Your task to perform on an android device: I want to listen to words in the Hindi language.
Image 1: 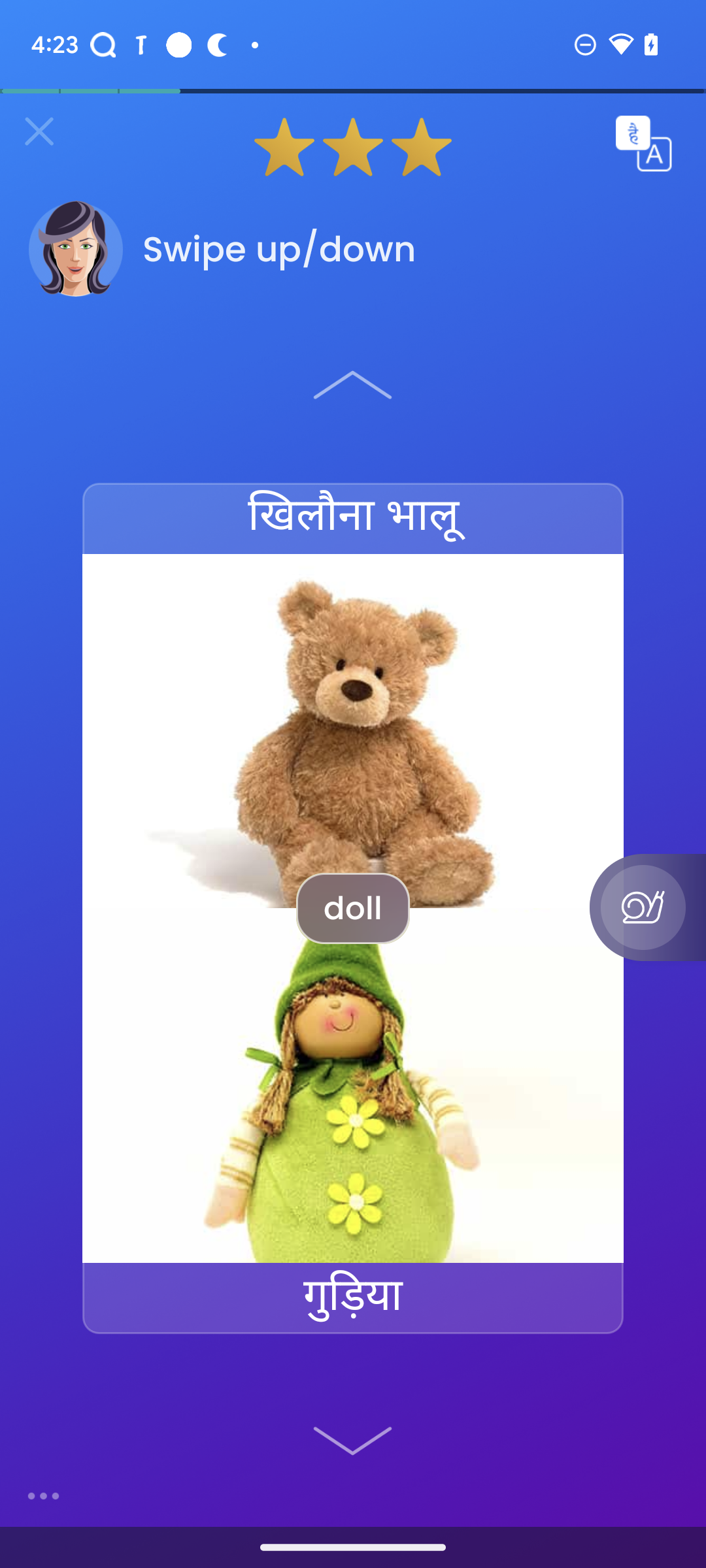
Swipe up.
Step 1: scroll down
Image 2: 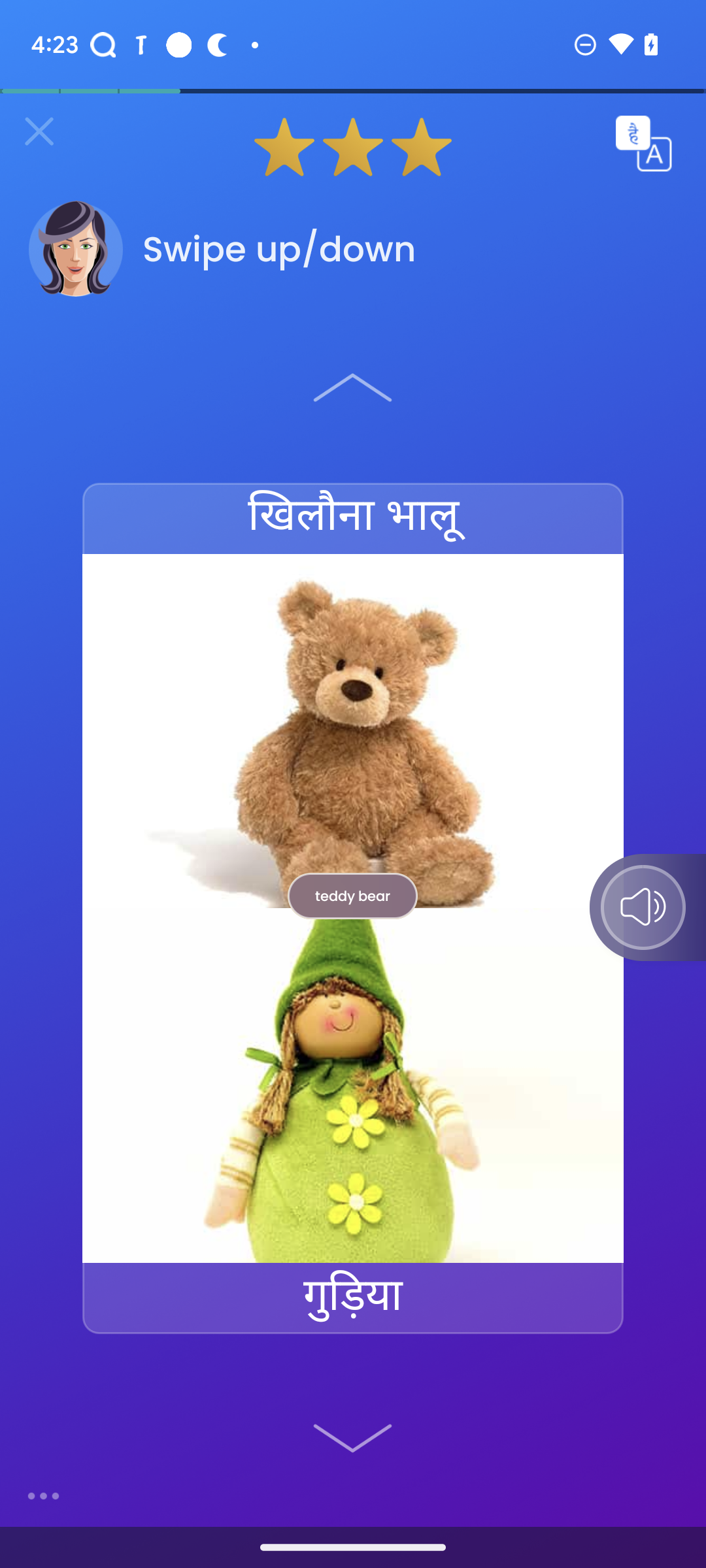
Click on the speaker icon.
Step 2: click (643, 907)